Your task to perform on an android device: Since I want to learn more about the train's amenities, I want to check the earliest train scheduled.
Image 1: 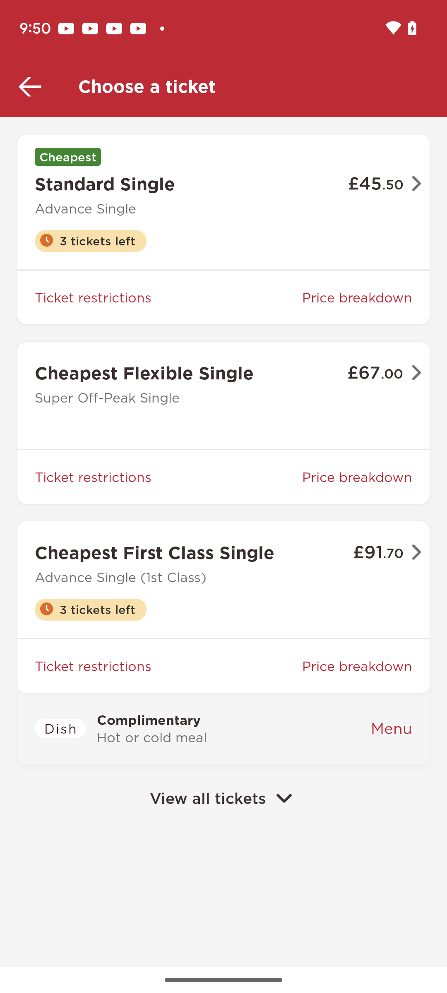
Click on the standard single option
Step 1: click (178, 209)
Image 2: 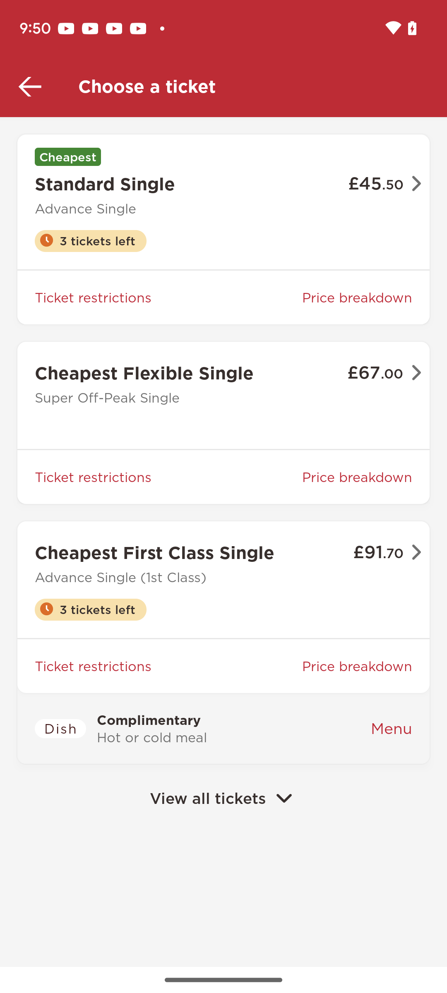
Click on the standard single option
Step 2: wait